Your task to perform on an android device: Open the Todoist app and apply a filter of priority p1 to the Dance Classes task 
Image 0: 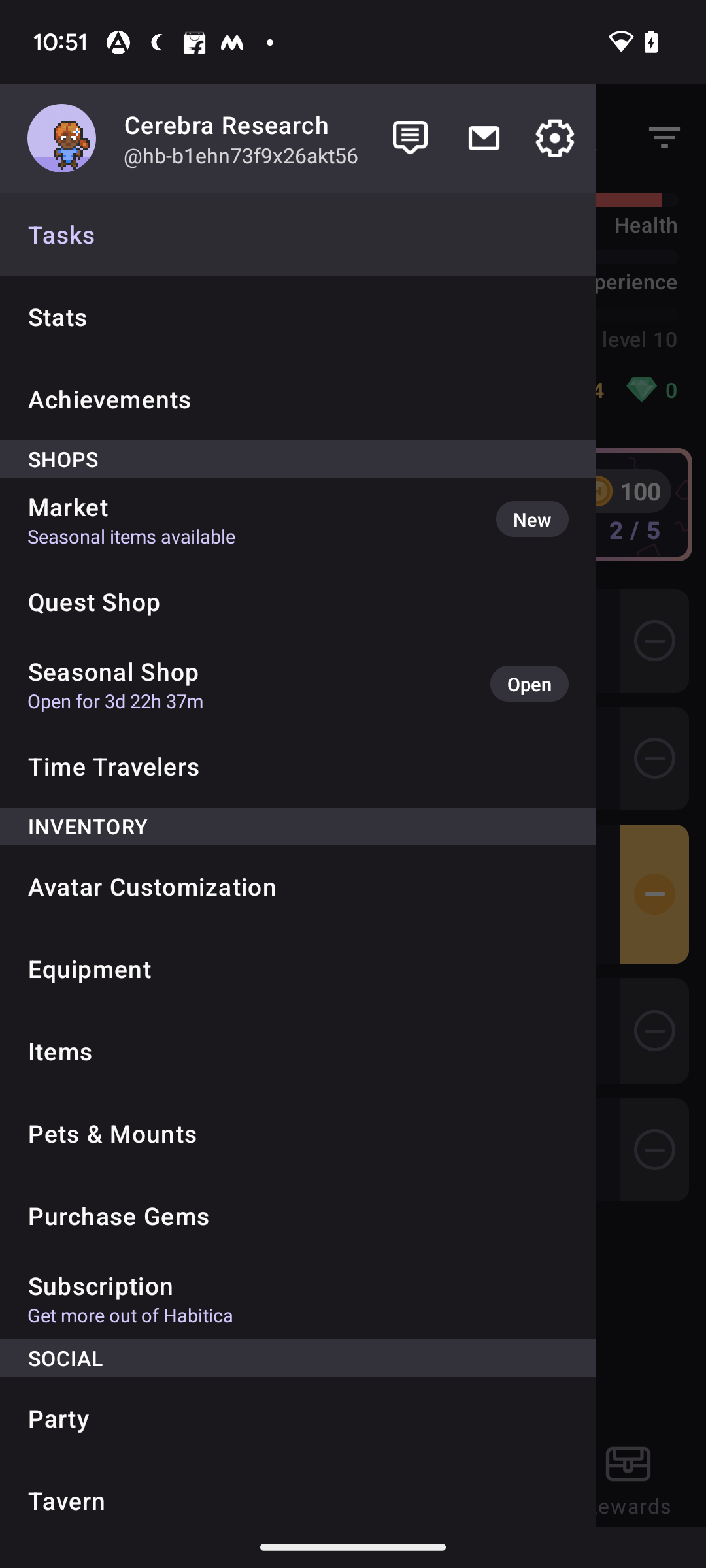
open the Todoist app
Step 0: open app "Todoist"
Image 1: 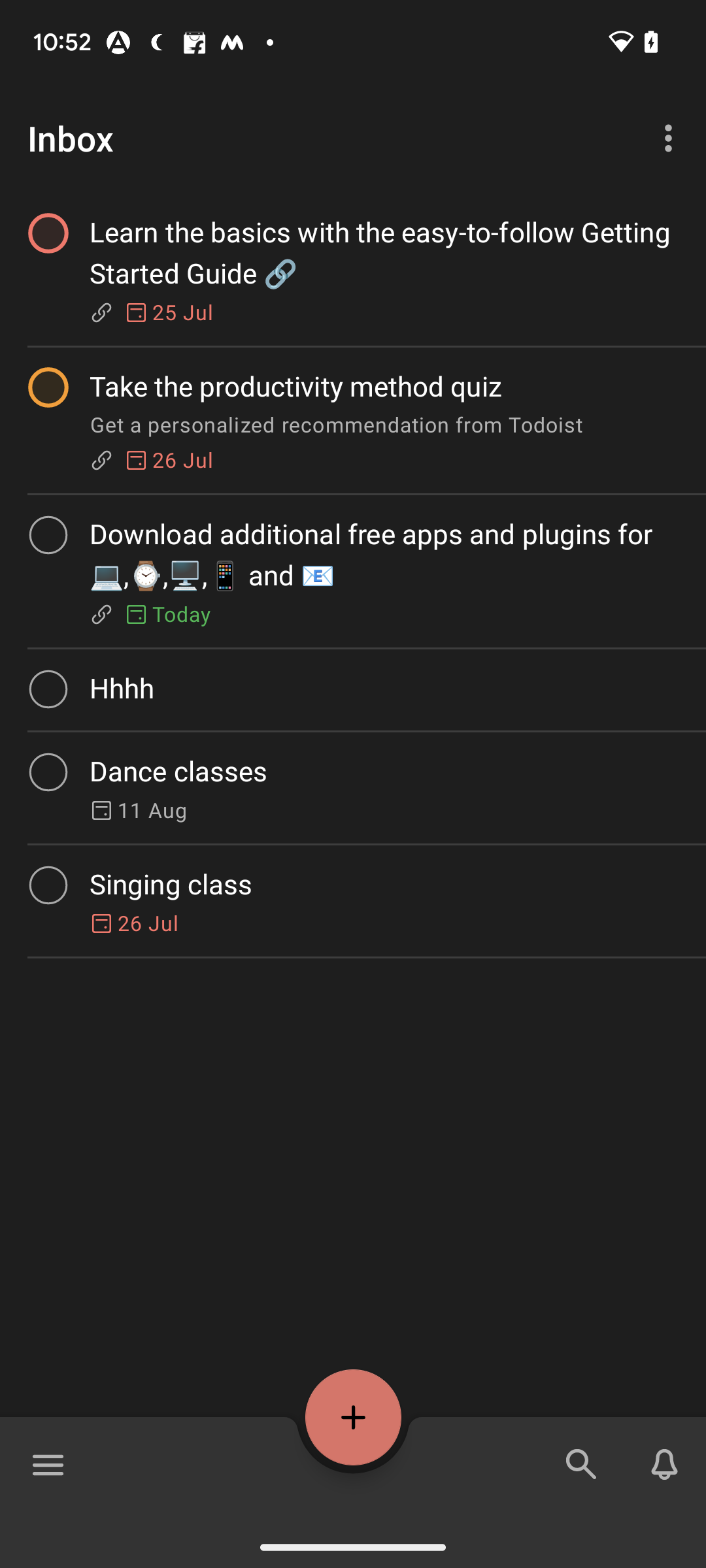
click on the Dance classes 
Step 1: click (384, 772)
Image 2: 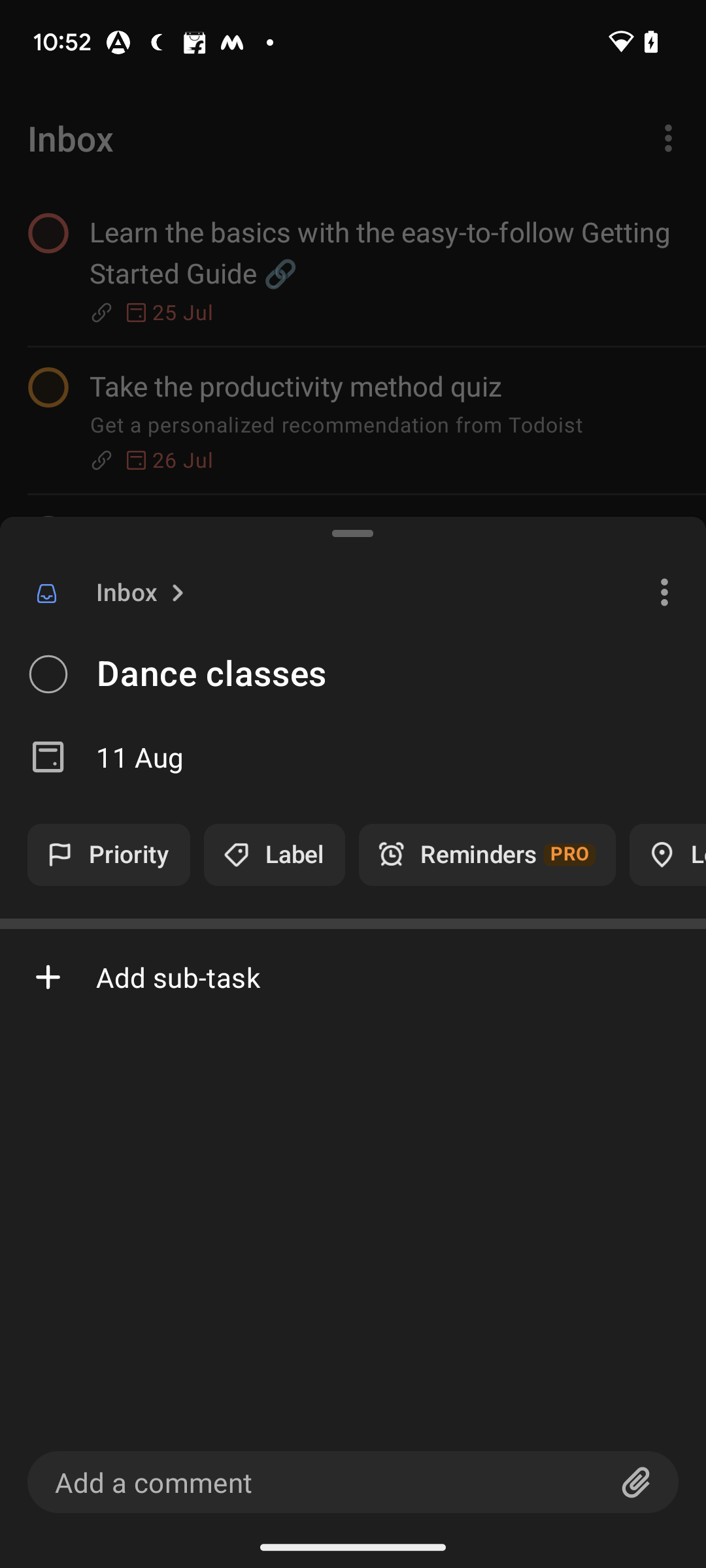
go to the Priority section 
Step 2: click (109, 855)
Image 3: 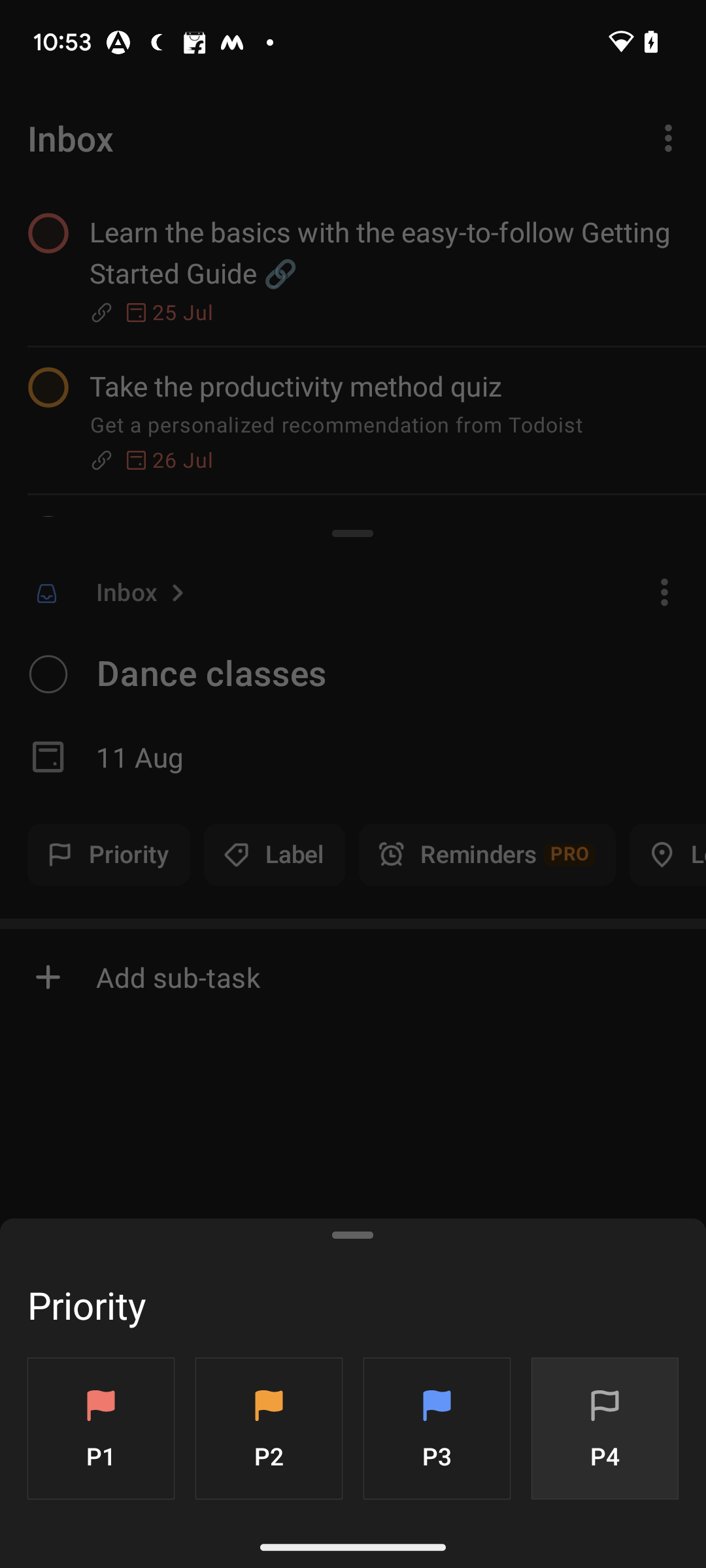
click on the Priority P1
Step 3: click (101, 1428)